Your task to perform on an android device: My wife also ask me to share the train schedule information with her, so share the train schedule from the Omio app with her at clarawagner98b@gmail.com on the Gmail app.
Image 0: 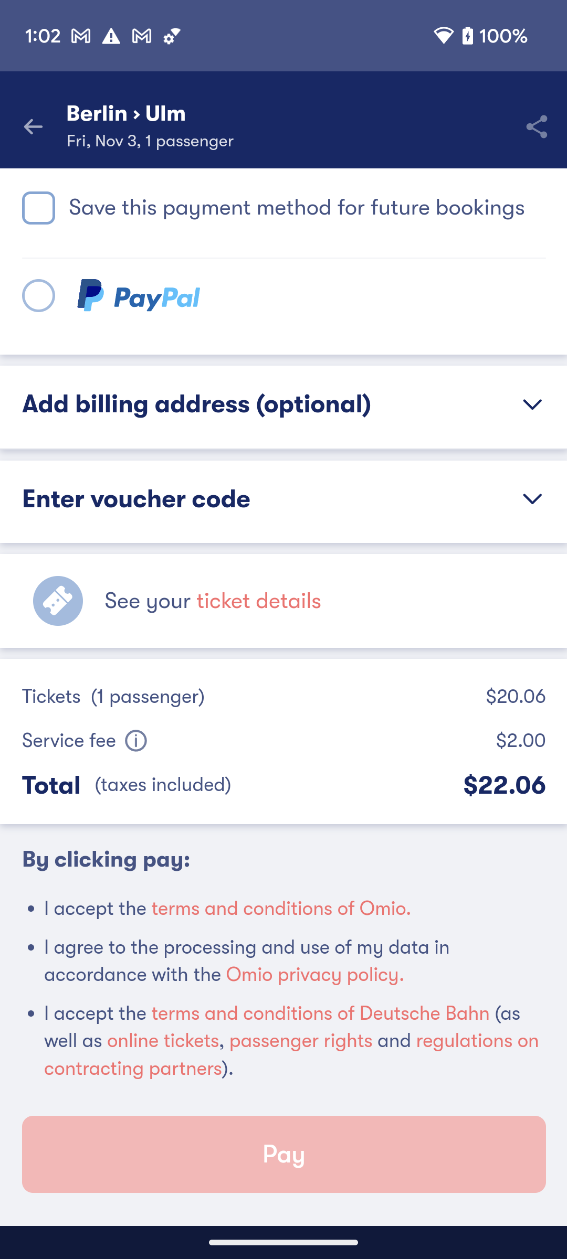
Click on the share icon at the top right corner of the screen to share the schedule of this train with my wife.
Step 0: click (536, 126)
Image 1: 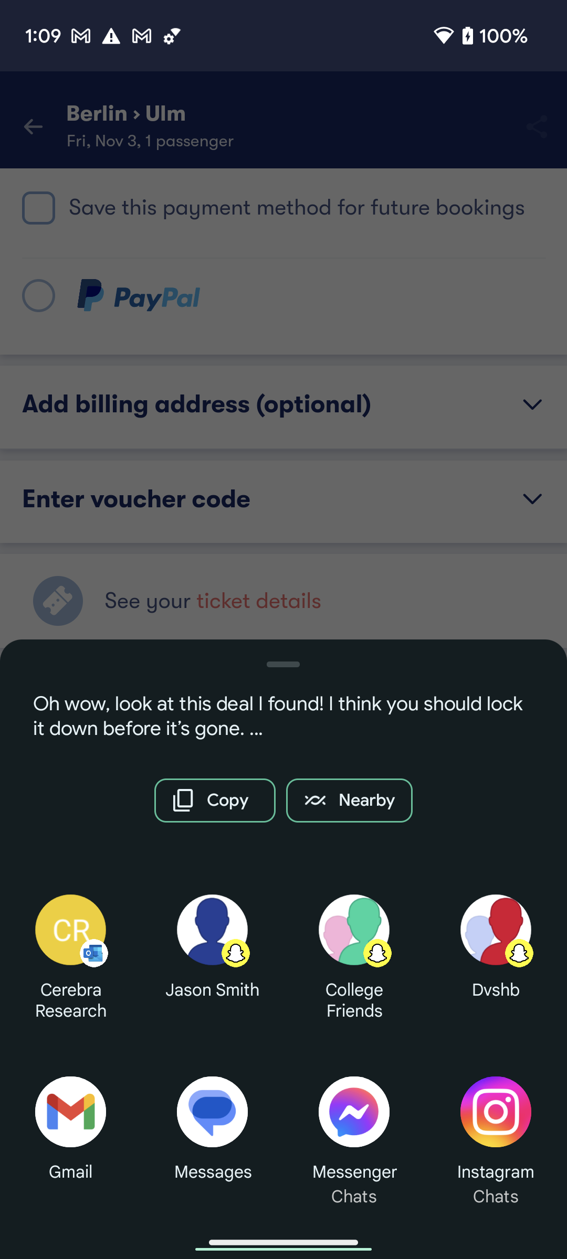
Click on the Gmail app icon to share on the Gmail app.
Step 1: click (62, 1118)
Image 3: 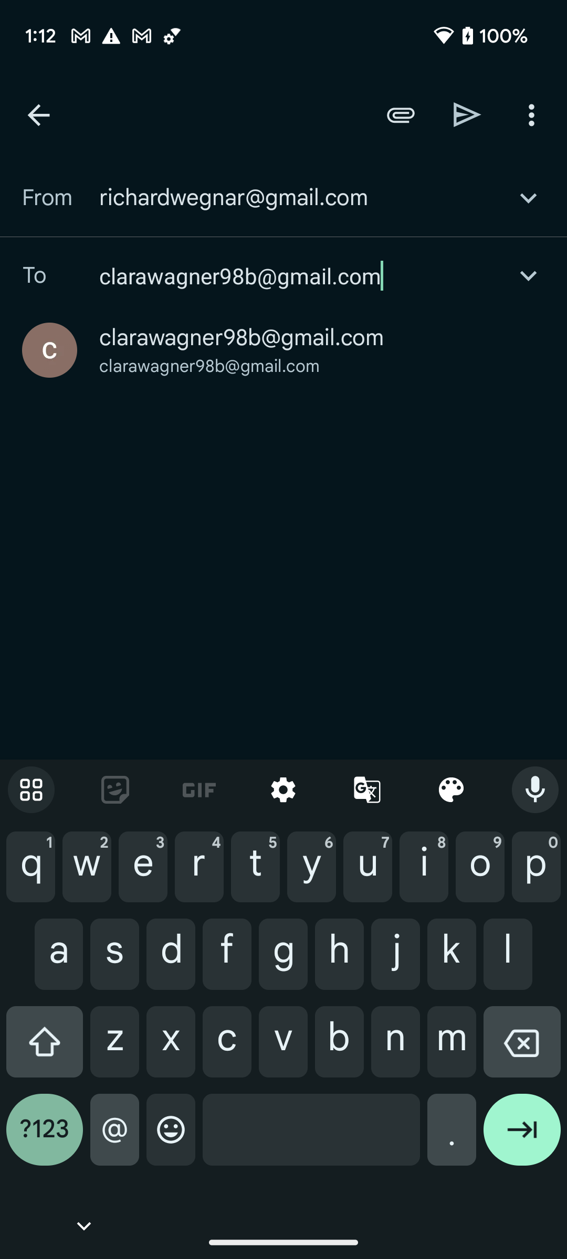
Click on the suggested account to select the recipient
Step 3: click (241, 337)
Image 4: 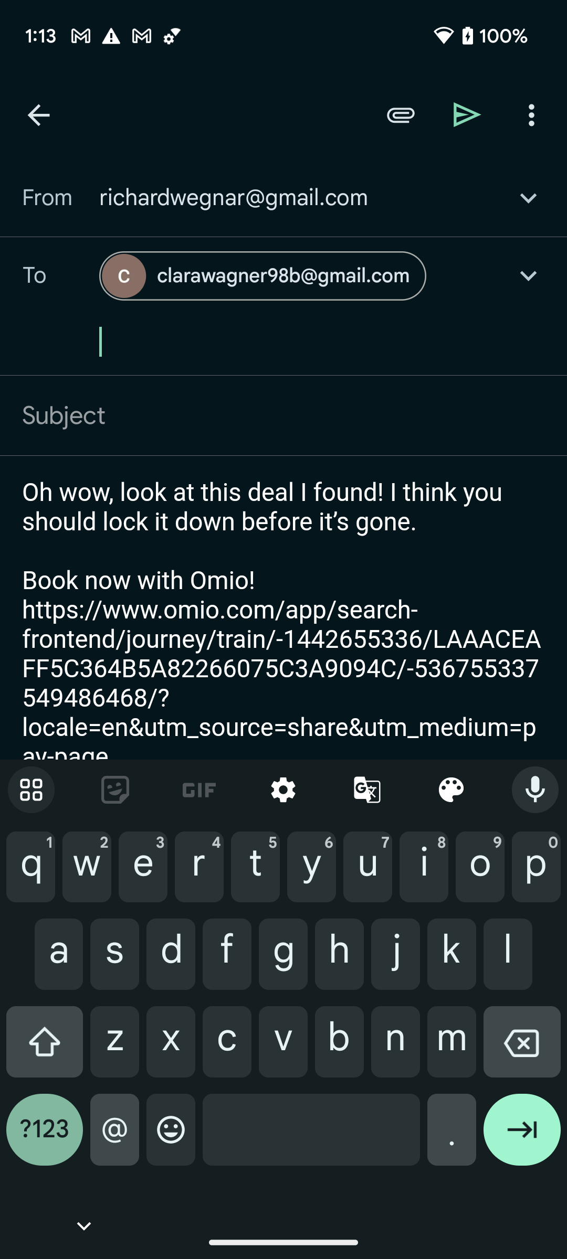
Click on the send button at the top right corner of the screen to share this schedule with my wife
Step 4: click (467, 114)